Your task to perform on an android device: My wife asked me to share My Weekday Routine document with her on the Gmail app, so share the document My Weekday Routine from the OfficeSuite app with my wife at clarawagner98b@gmail.com in the Gmail app.
Image 0: 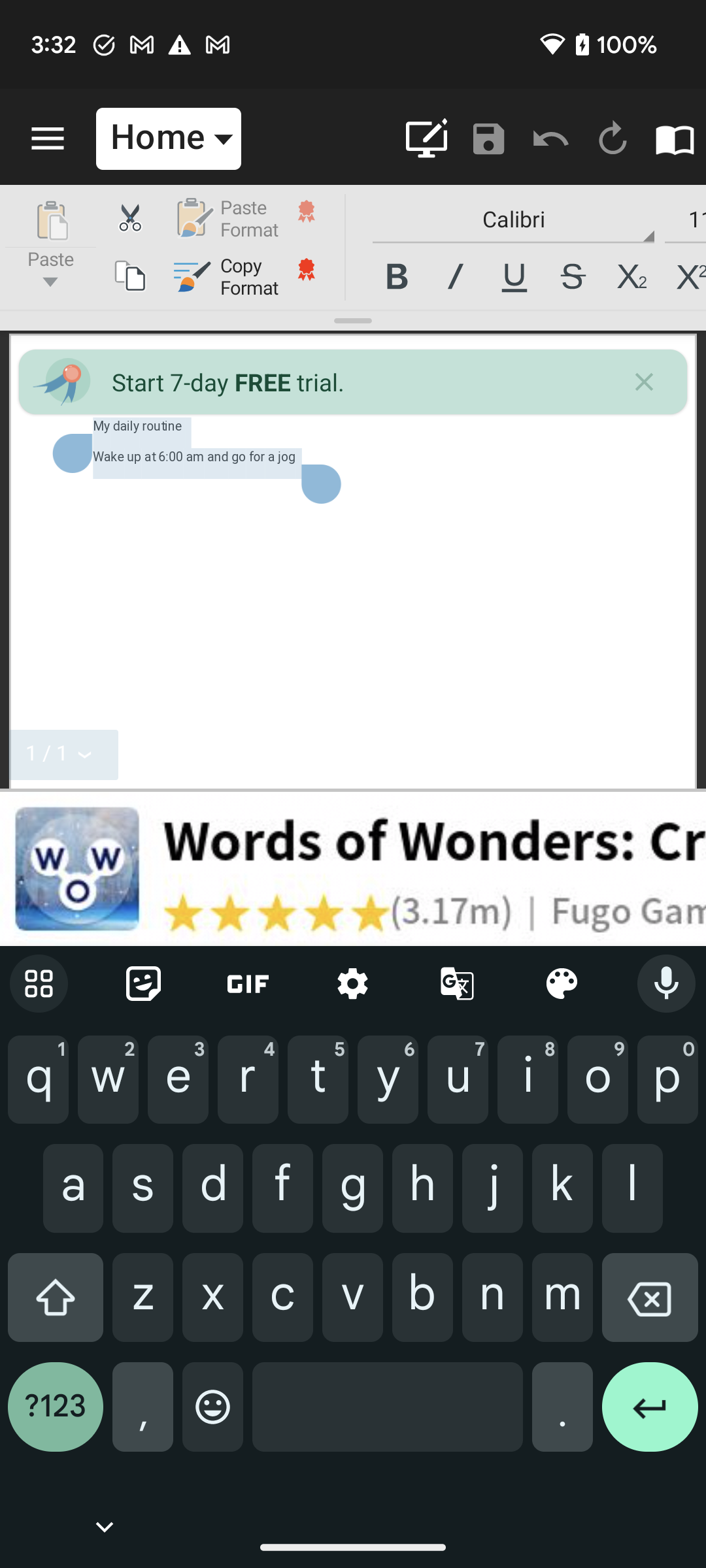
Go back to the previous page to view the share option of this document.
Step 0: press back button
Image 1: 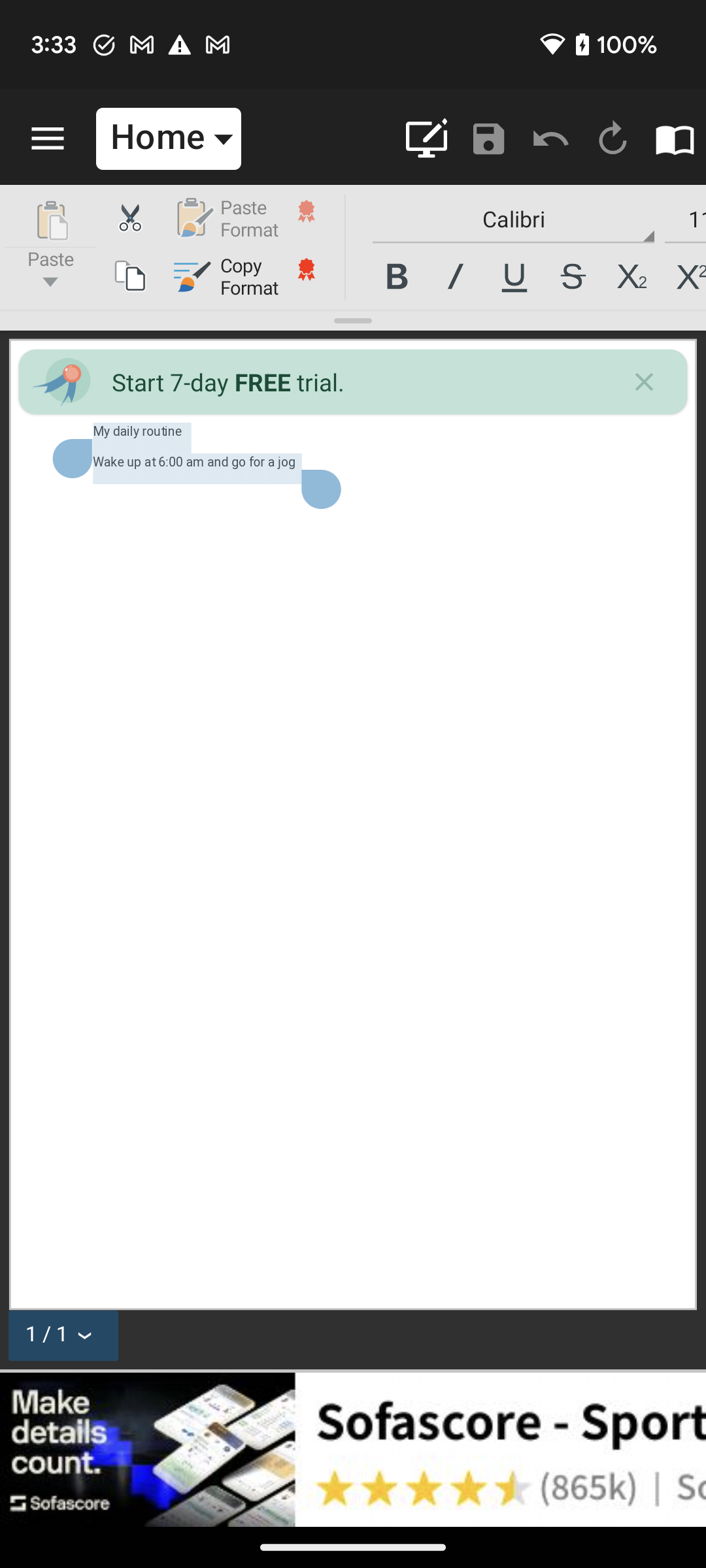
Go back to the previous page to view the share option of this document.
Step 1: press back button
Image 3: 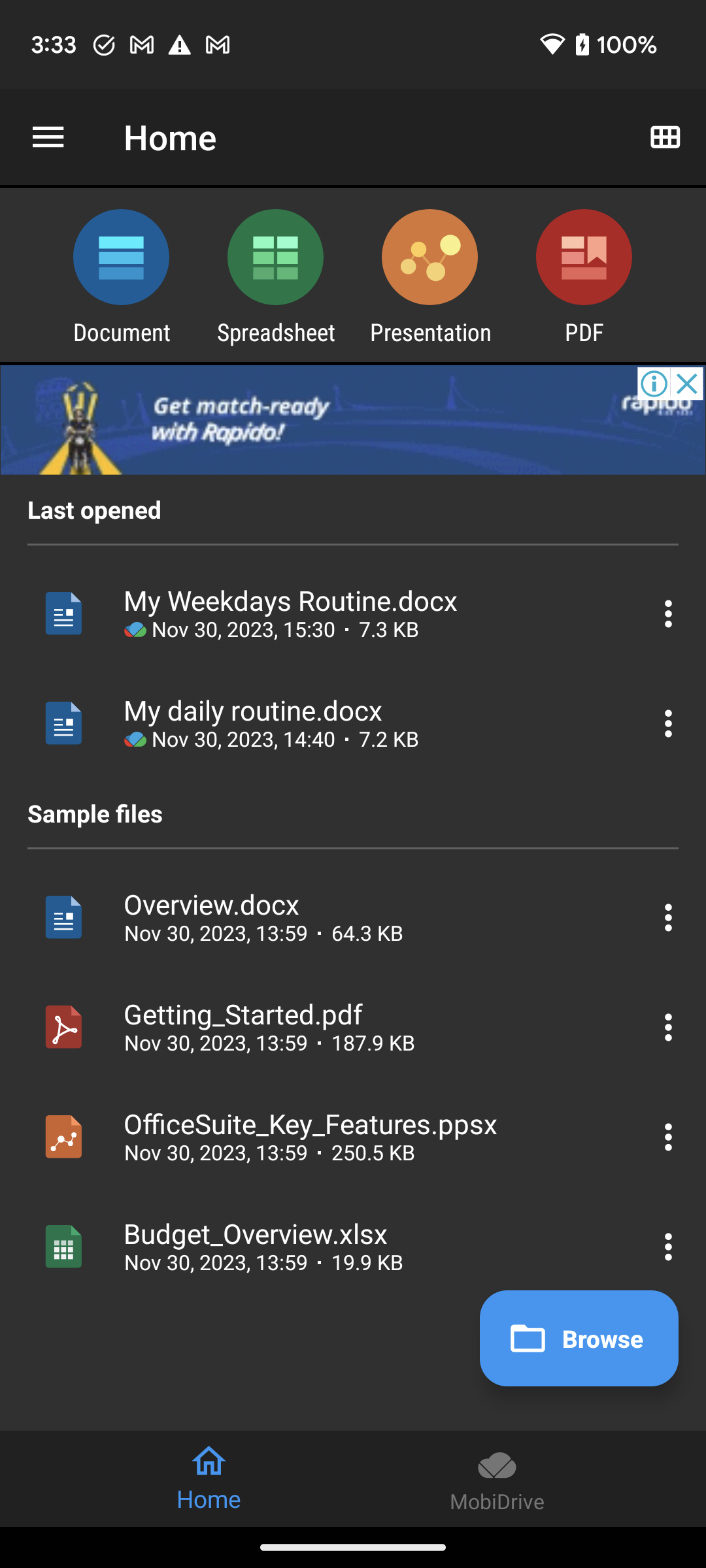
Click on the three dots icon of the My Weekdays Routine document to view the share option.
Step 3: click (671, 613)
Image 4: 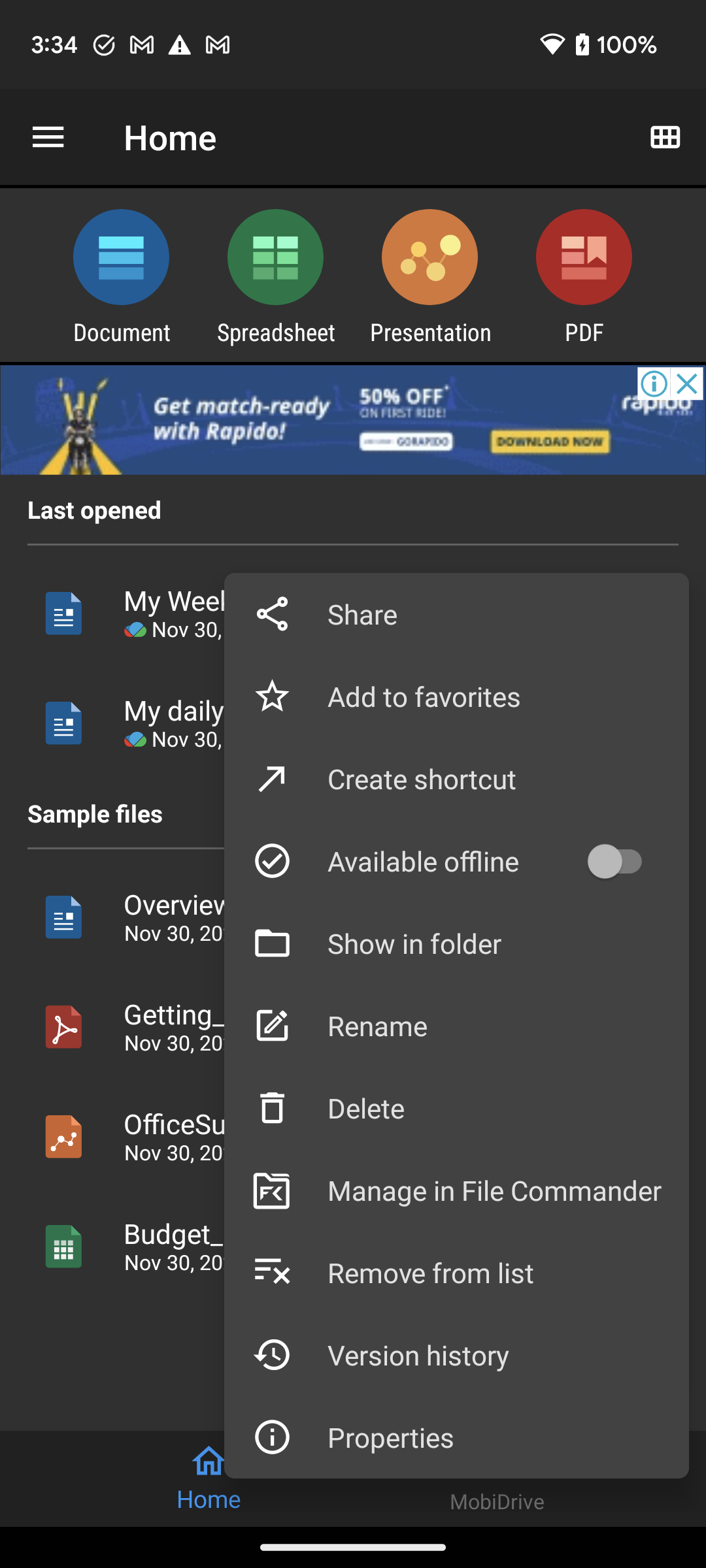
Click on the share option to share this document.
Step 4: click (456, 613)
Image 5: 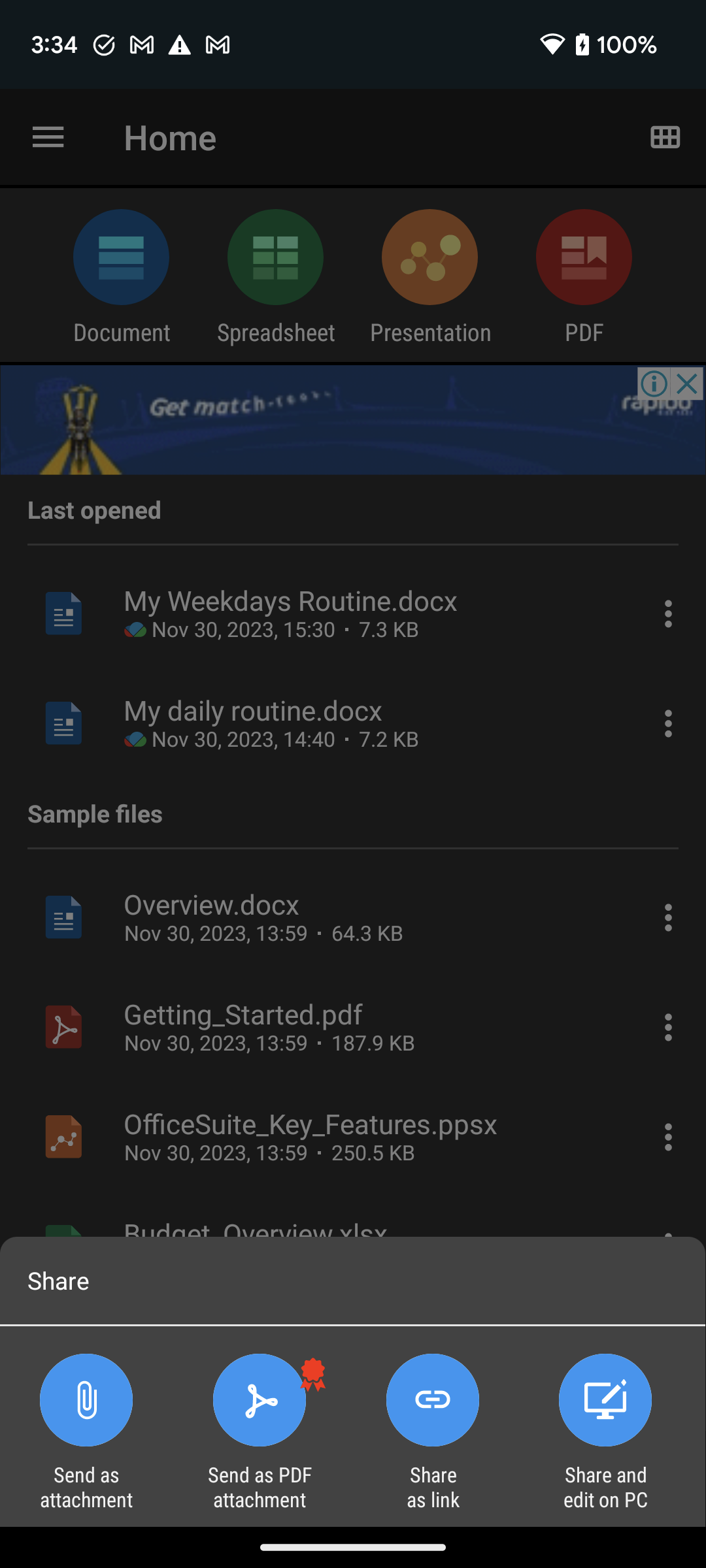
Click on the Send as attachment option to select this option. 
Step 5: click (86, 1400)
Image 6: 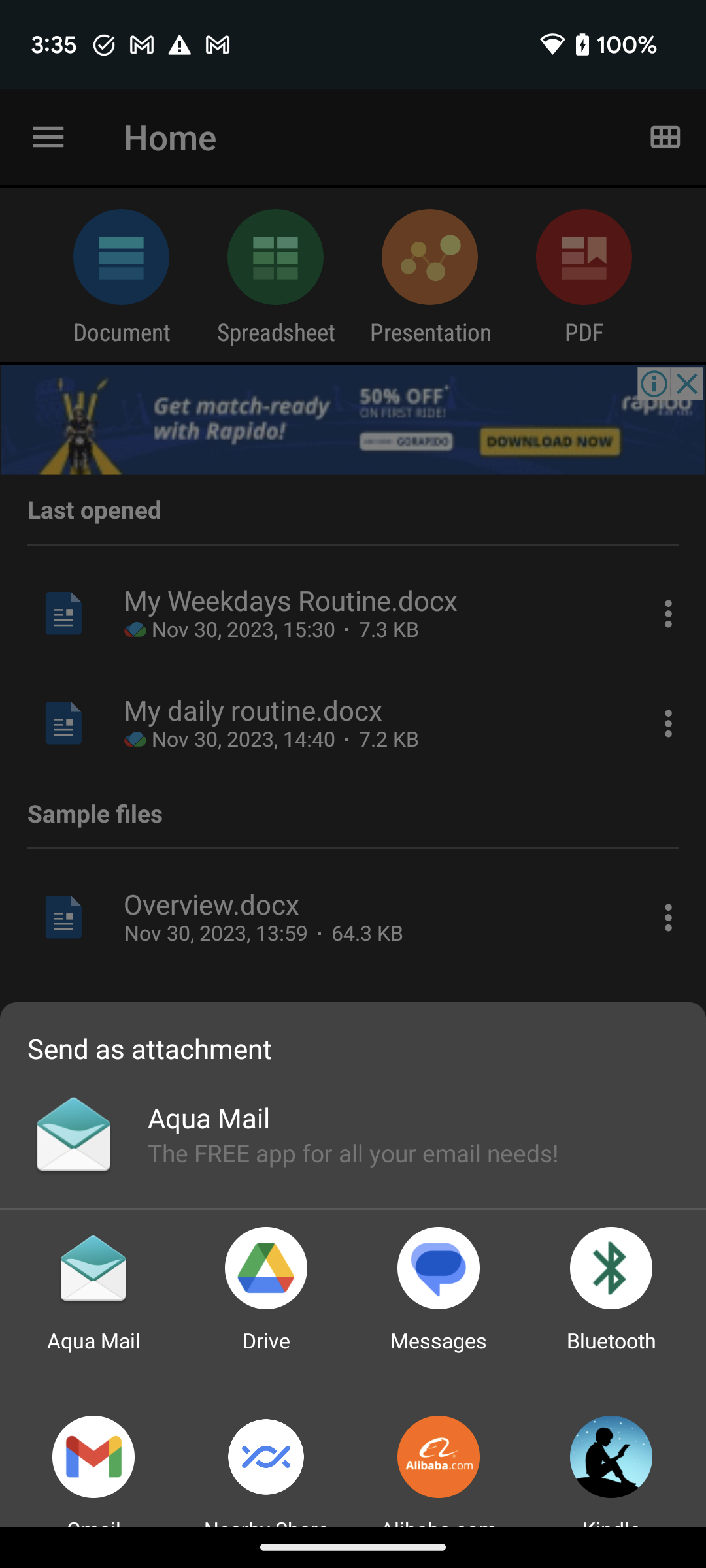
Click on the Gmail app icon to select the Gmail app
Step 6: click (93, 1457)
Image 7: 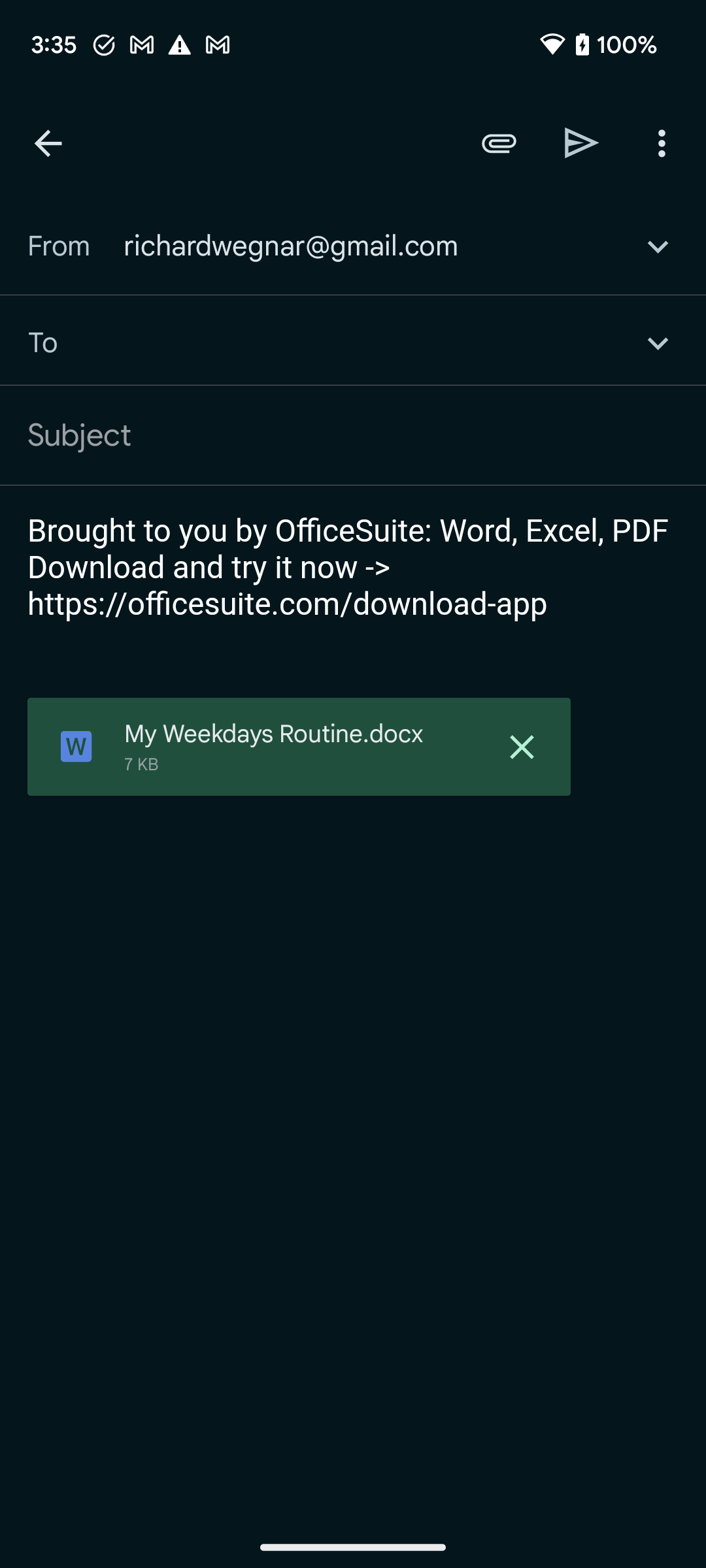
Type clarawagner98b@gmail.com in the recipient section
Step 7: type "clarawagner98b@gmail.com"
Image 8: 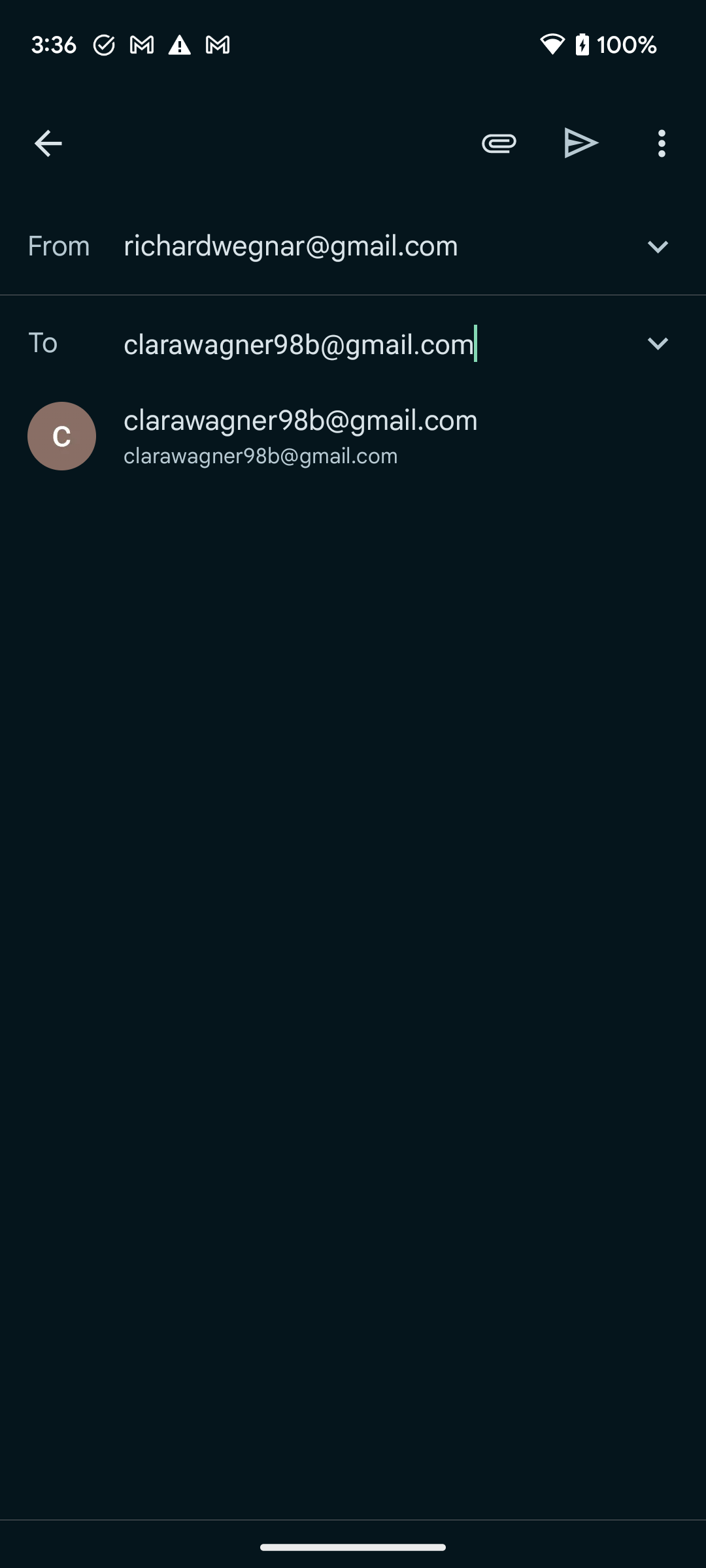
Click on the suggested account to select the recipient account
Step 8: click (301, 420)